Your task to perform on an android device: On the AccuWeather app, view the weather forecast history for Wednesday to better understand current weather conditions.
Image 1: 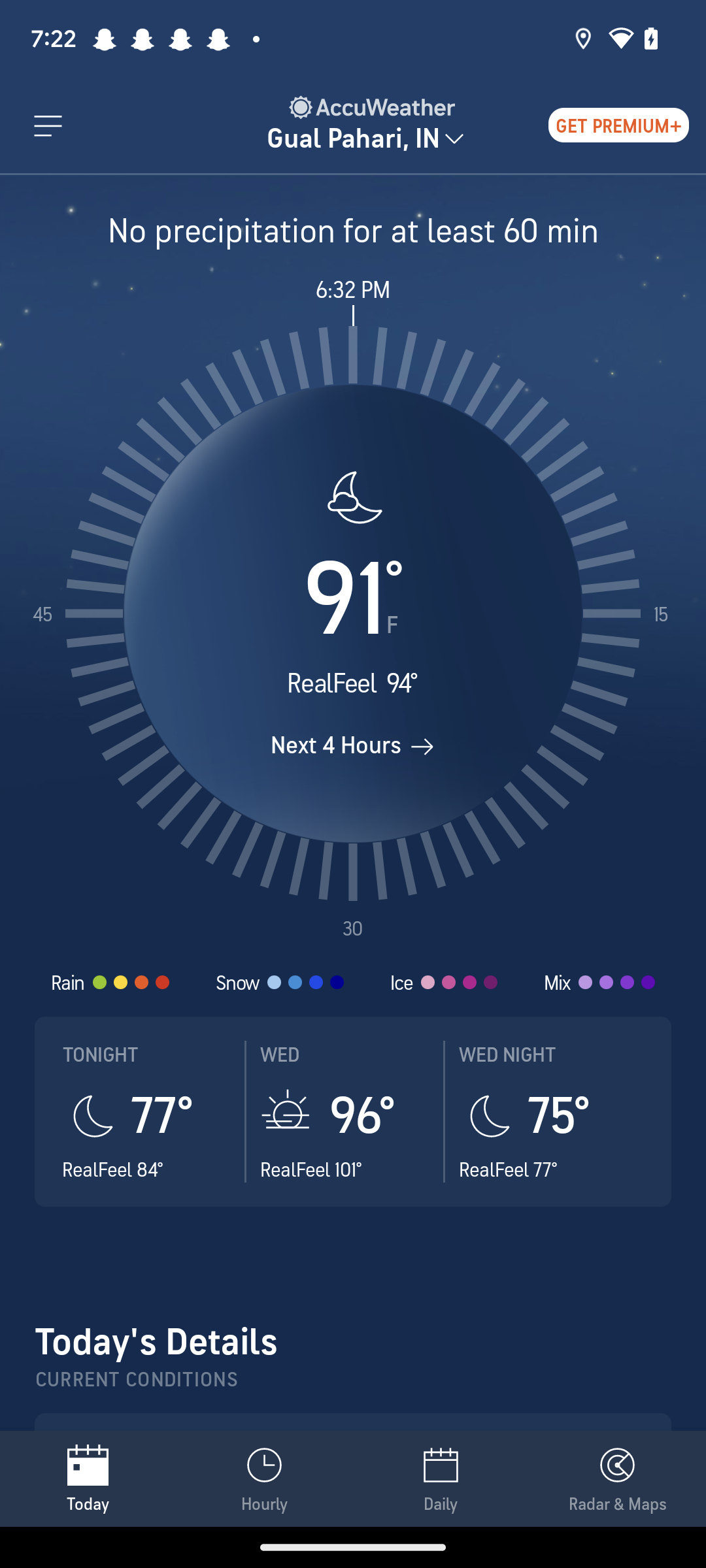
Click on WED in the middle of the screen.
Step 1: click (280, 1054)
Image 2: 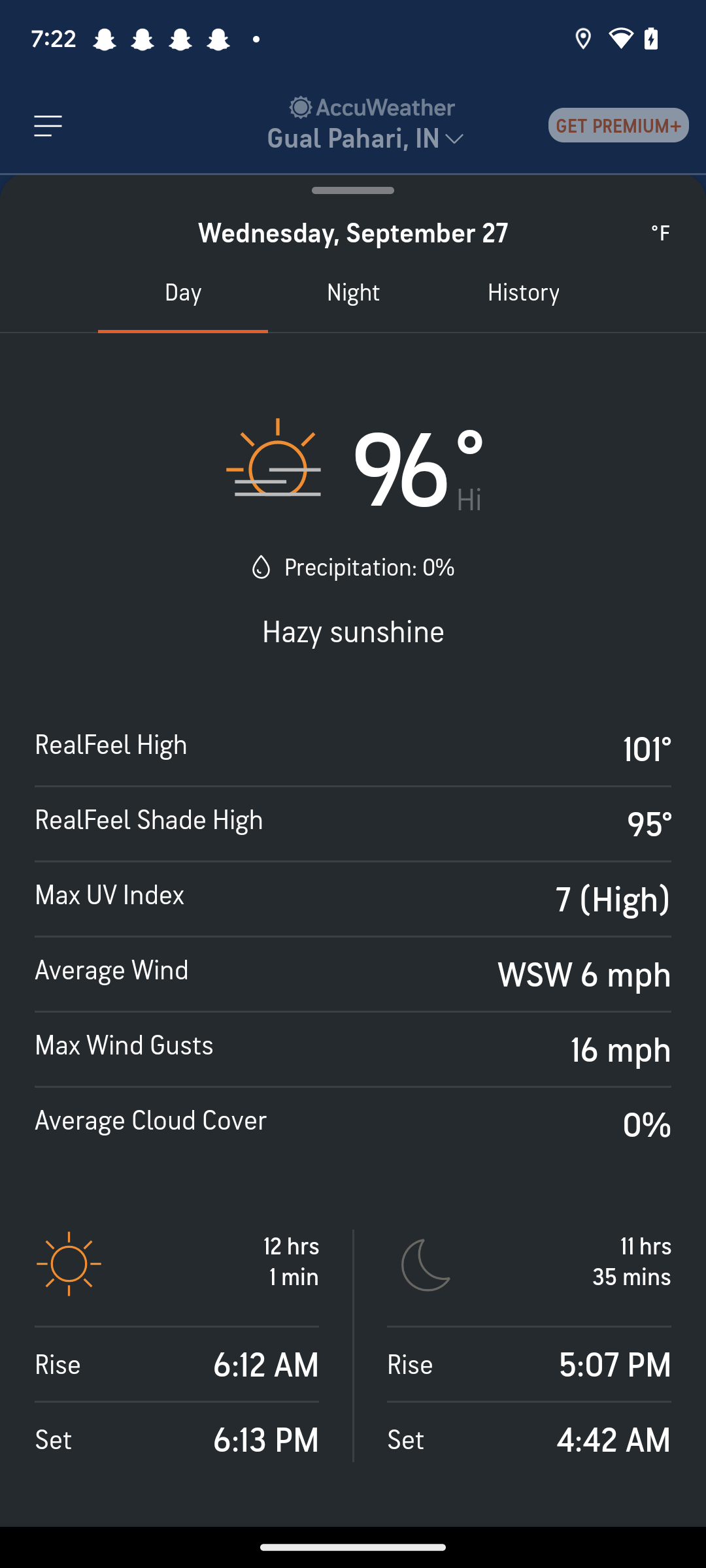
Click on History at the top right side of the screen.
Step 2: click (523, 292)